Your task to perform on an android device: View the details of the "Raymond black shirt" for me on the Flipkart app.
Image 0: 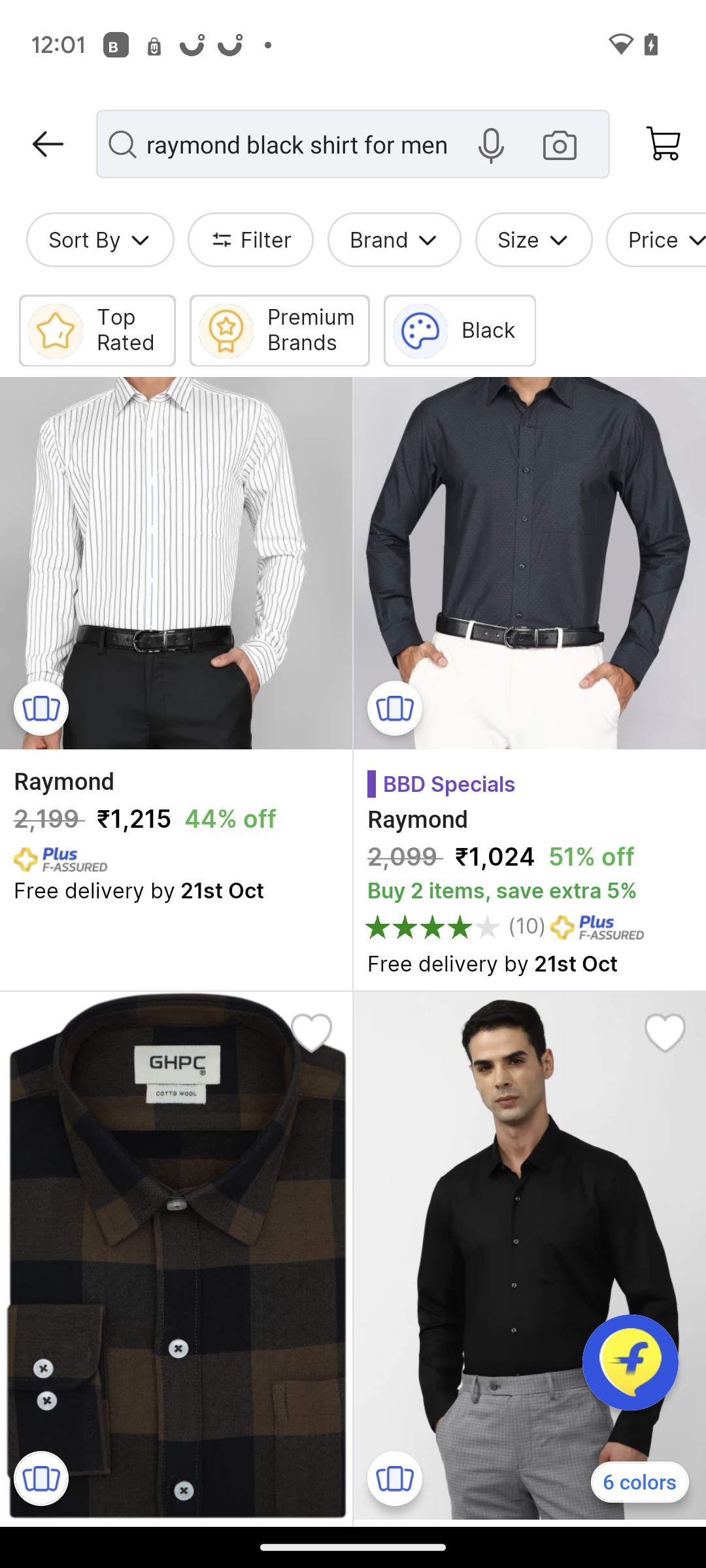
Click on the image on the Right side in the first row.
Step 0: click (573, 709)
Image 1: 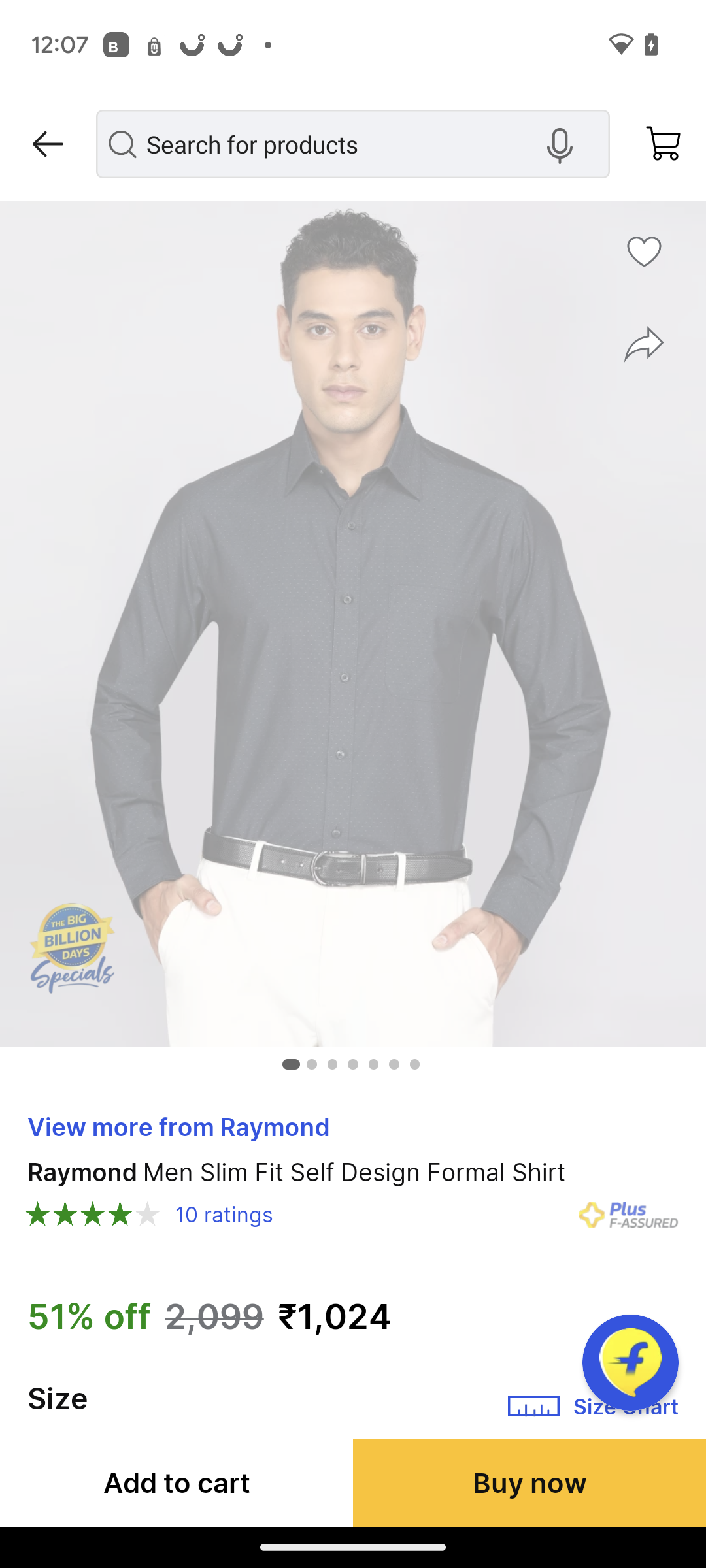
Scroll Up
Step 1: scroll down
Image 2: 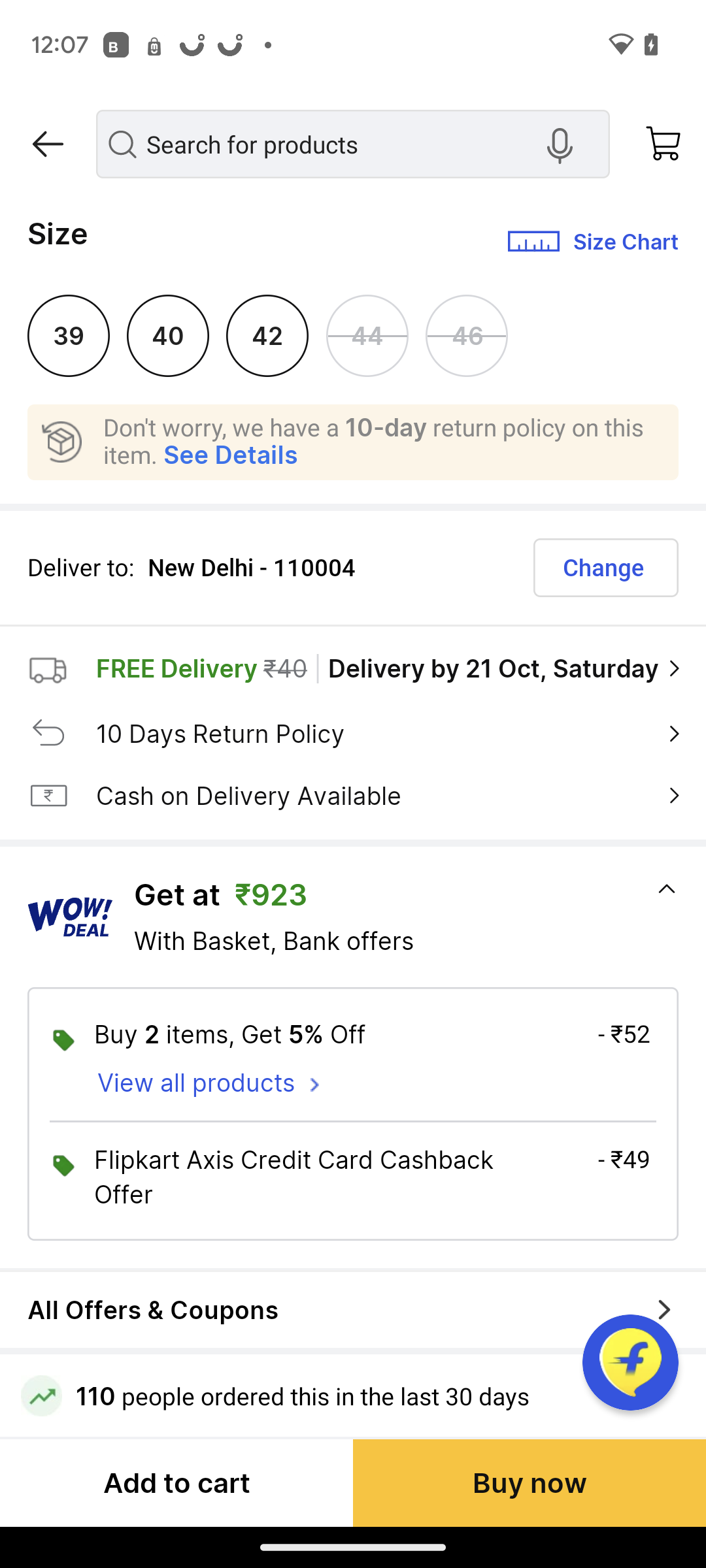
Scroll Up
Step 2: scroll down
Image 3: 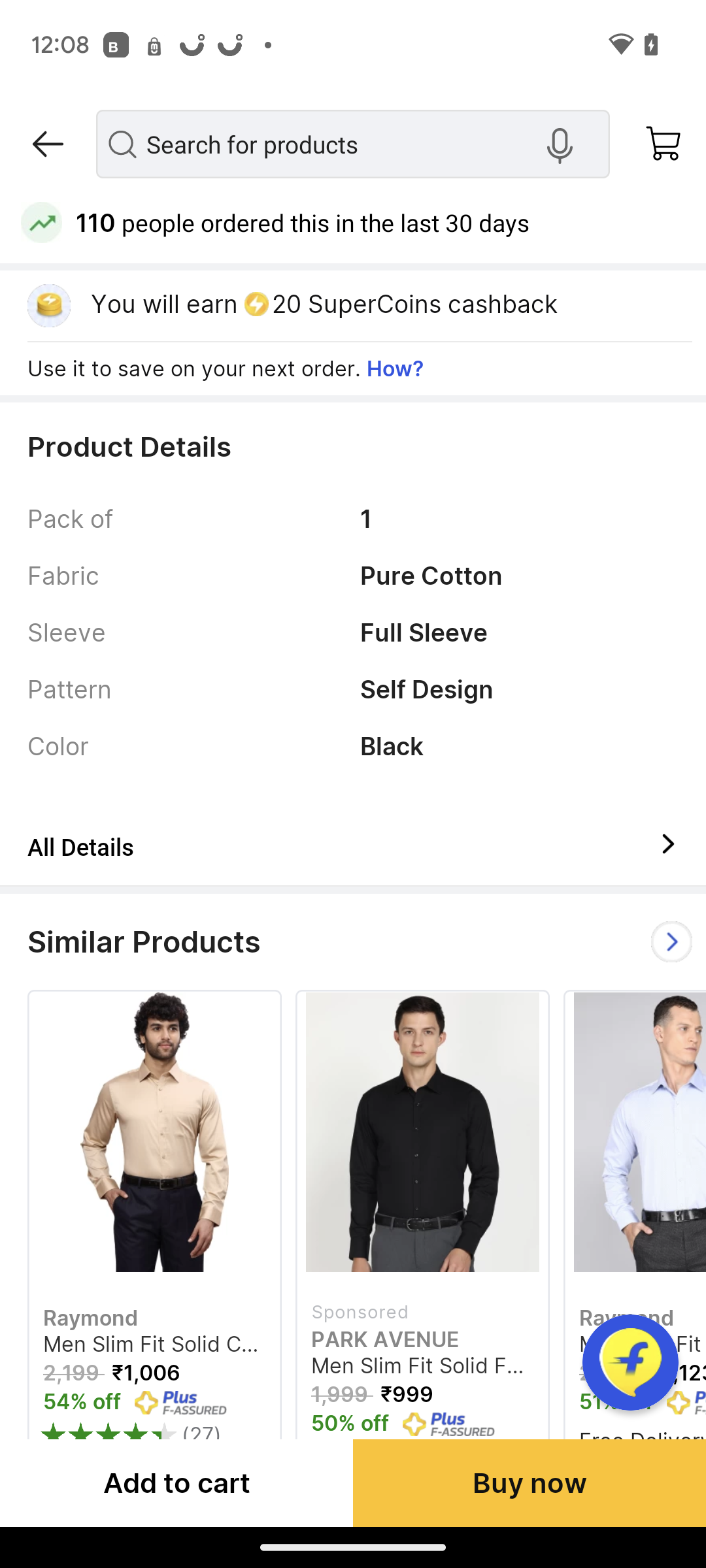
Click on the tab "All Details".
Step 3: click (353, 843)
Image 4: 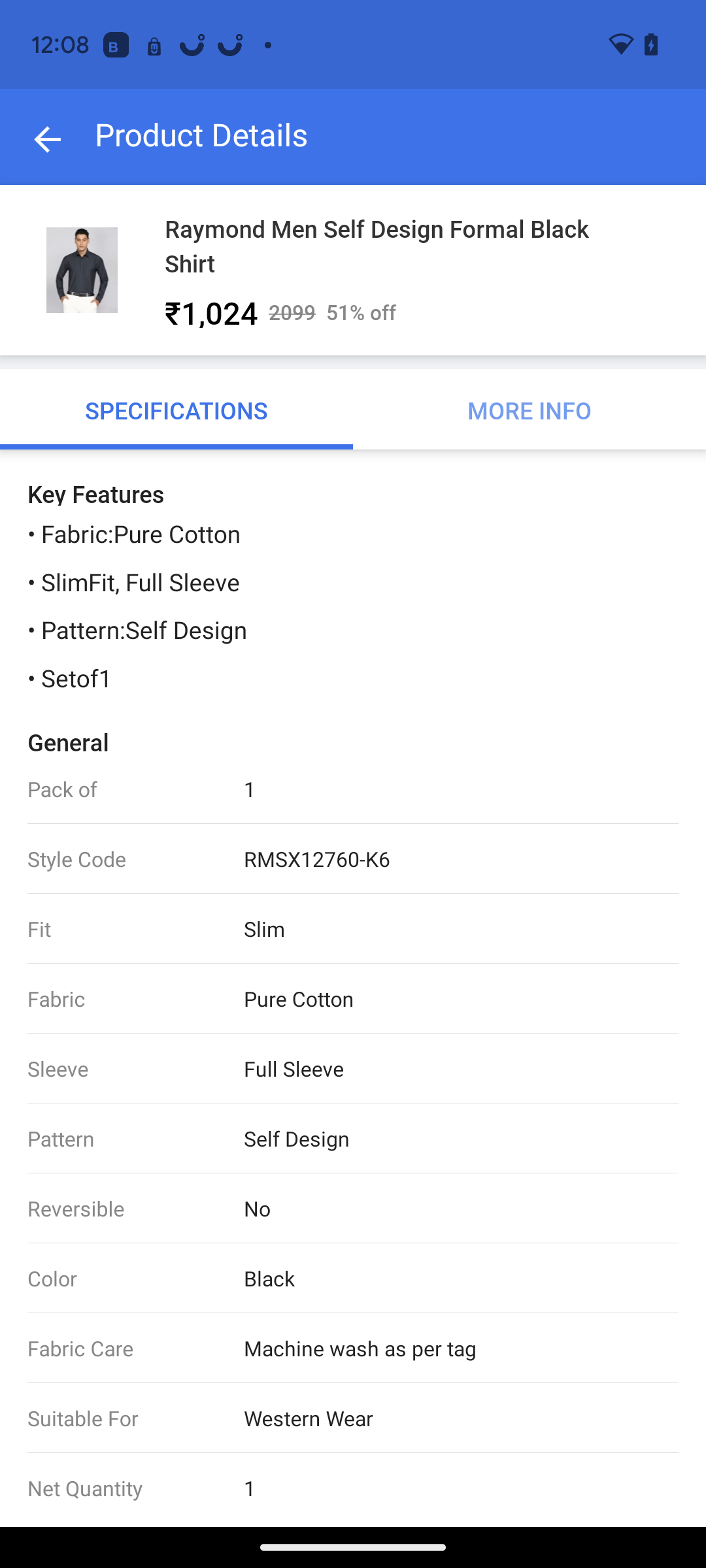
Swipe up
Step 4: scroll down